Your task to perform on an android device: Open Google Translate app and share the translation withdbwscratch.test.id9@gmail.com
Image 0: 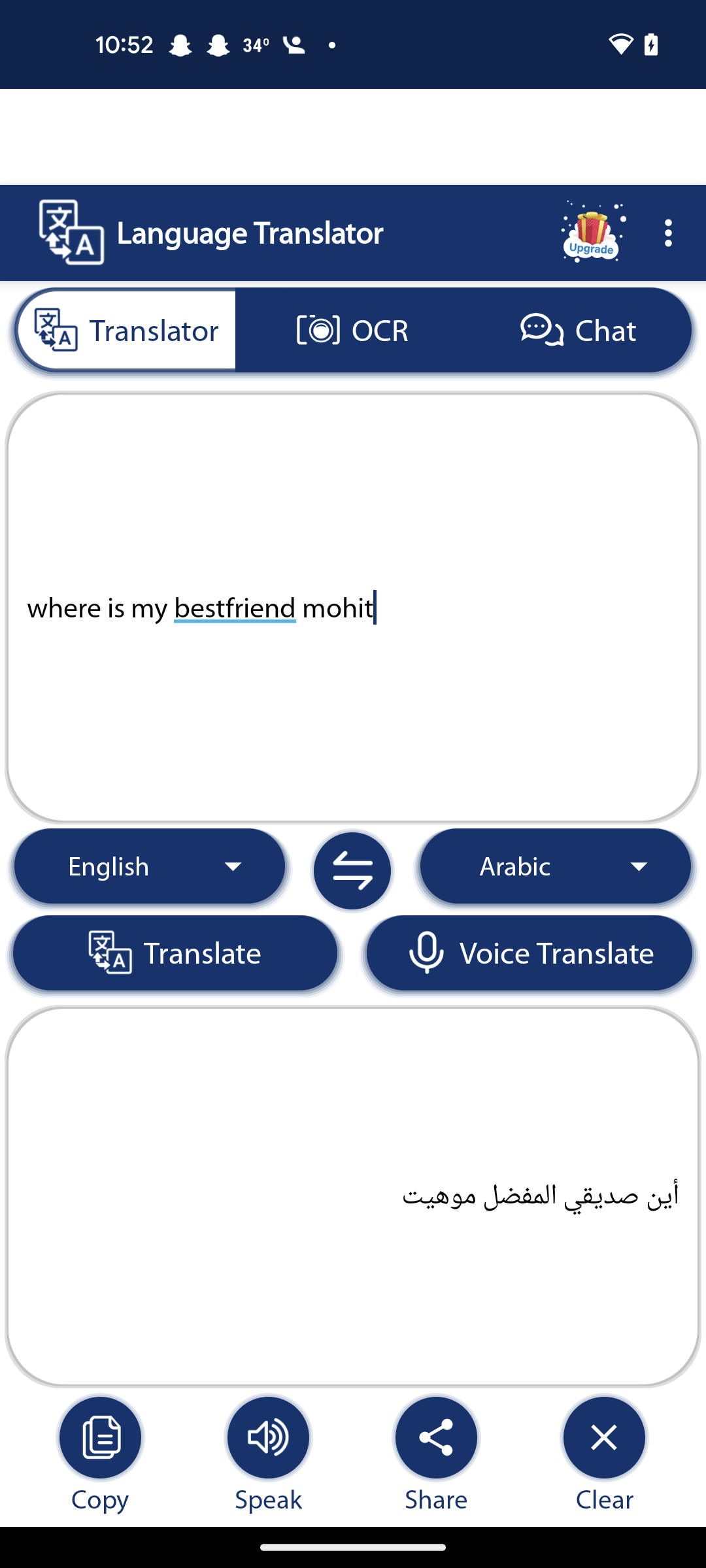
open google translate app
Step 0: open app "Translate"
Image 1: 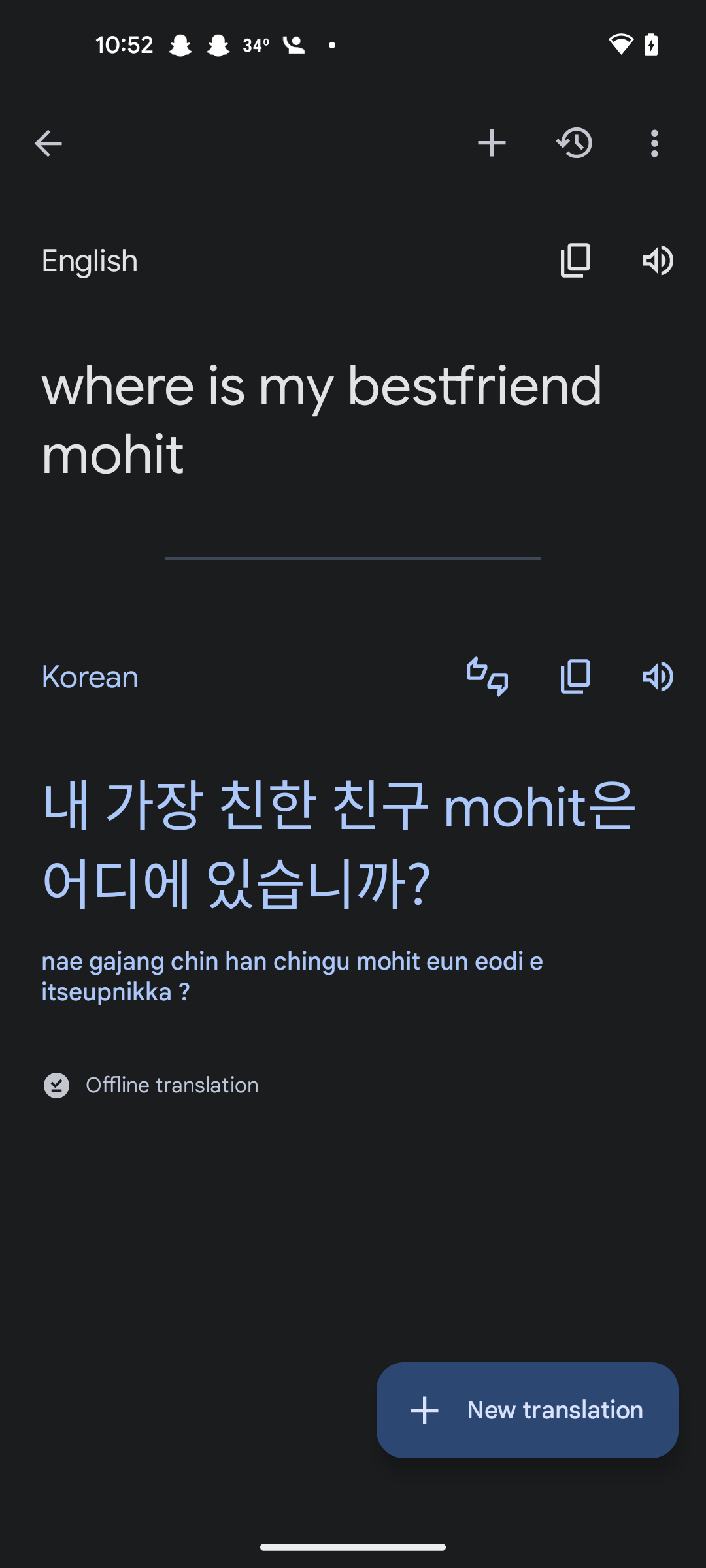
Click on the three dots at the top right corner of the screen 
Step 1: click (657, 142)
Image 3: 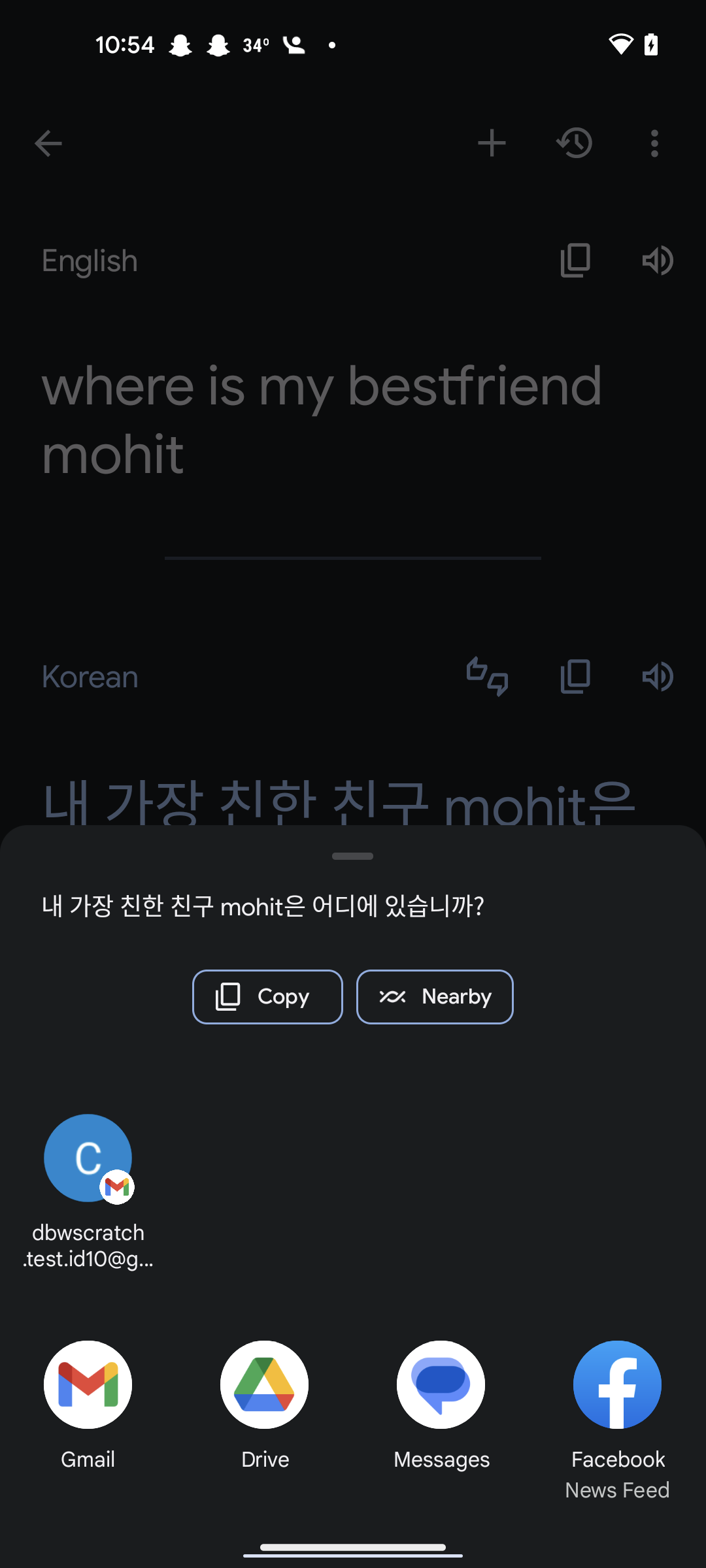
Click on the gmail option 
Step 3: click (87, 1384)
Image 4: 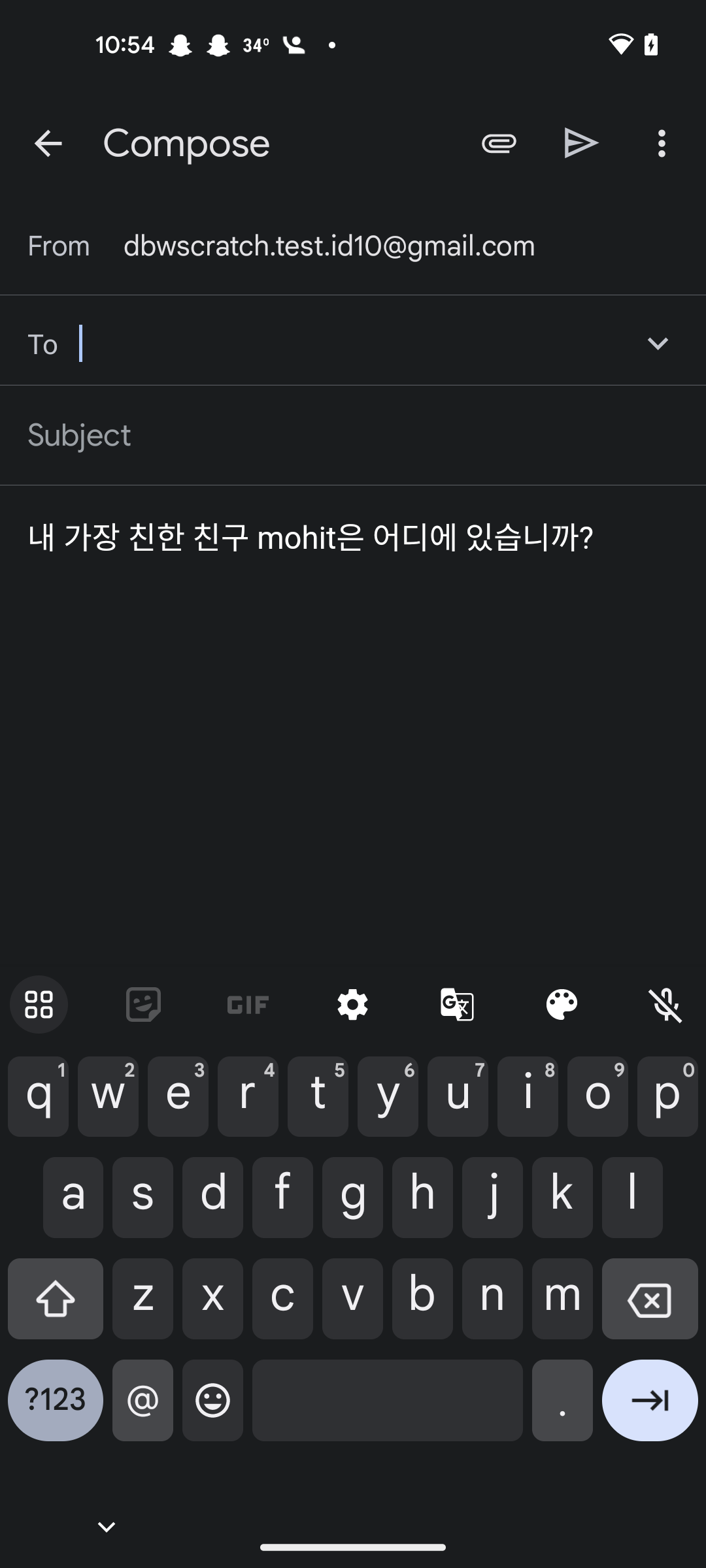
Enter as dbwscratch.test.id9@gmail.com
Step 4: type "dbwscratch.test.id9@gmail.com"
Image 5: 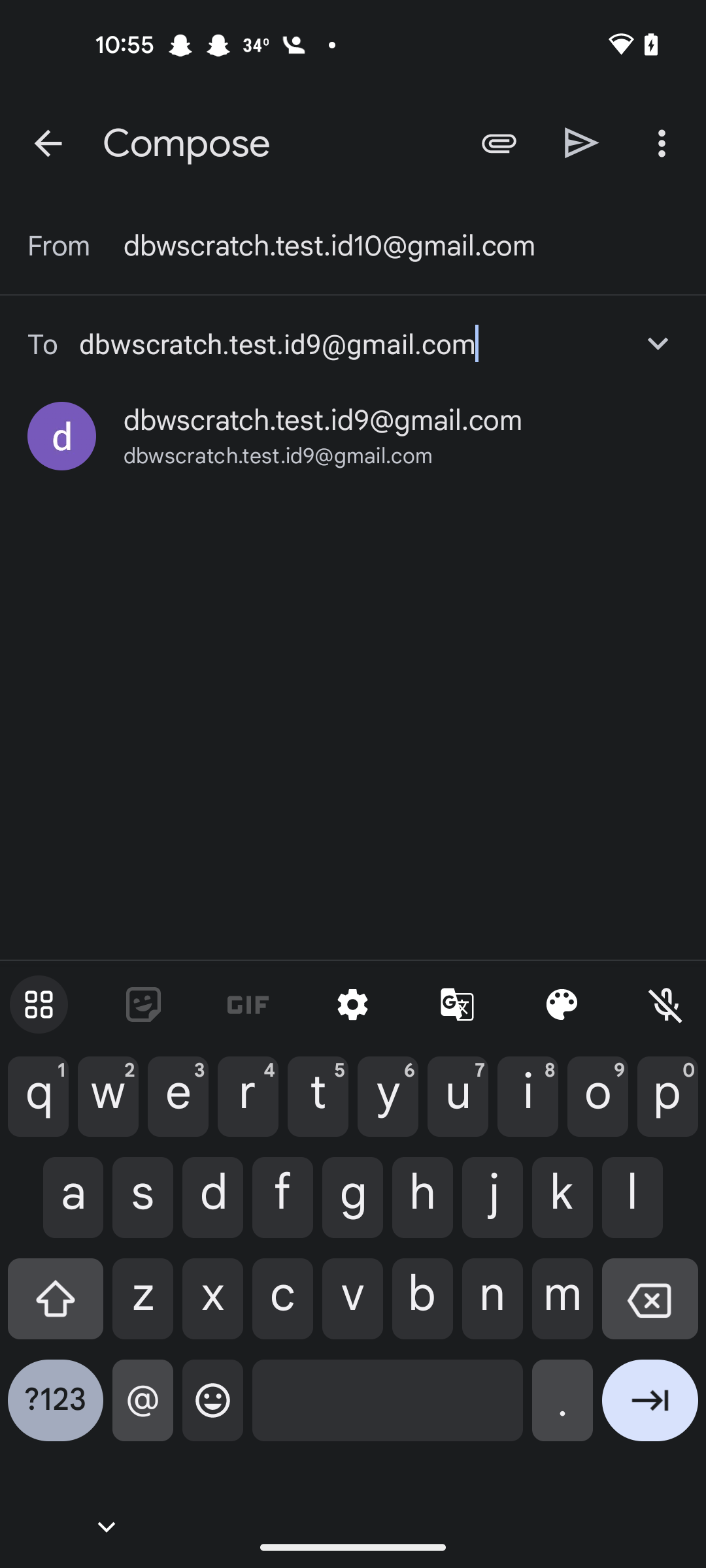
Click on the send icon 
Step 5: click (582, 142)